Your task to perform on an android device: open the todoist app and create a task for the womer empowerment on 29th august 2023 @1 pm 
Image 0: 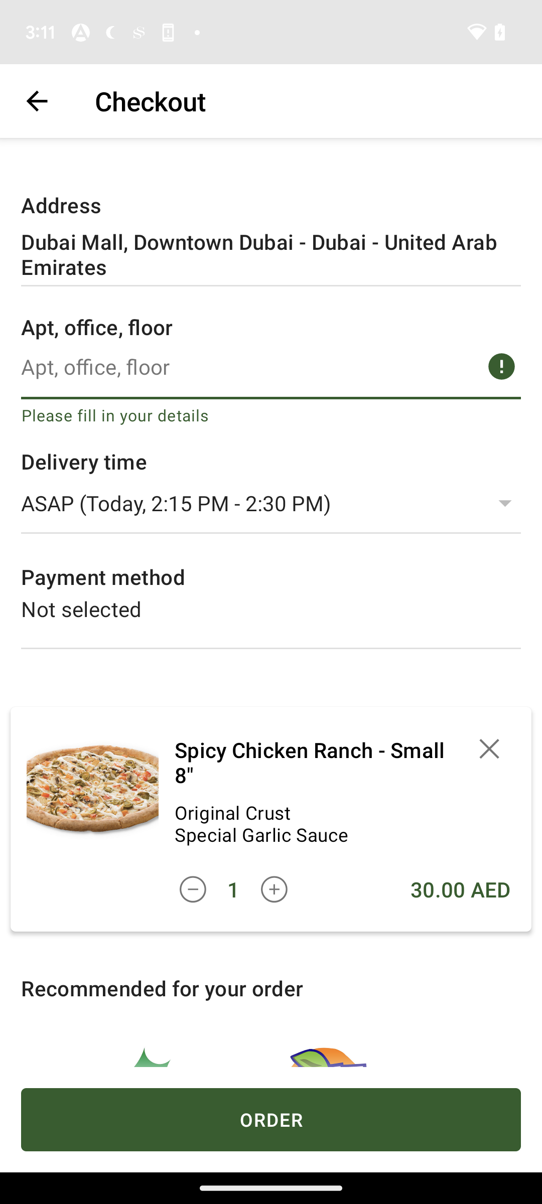
open todoist app 
Step 0: open app "Todoist"
Image 1: 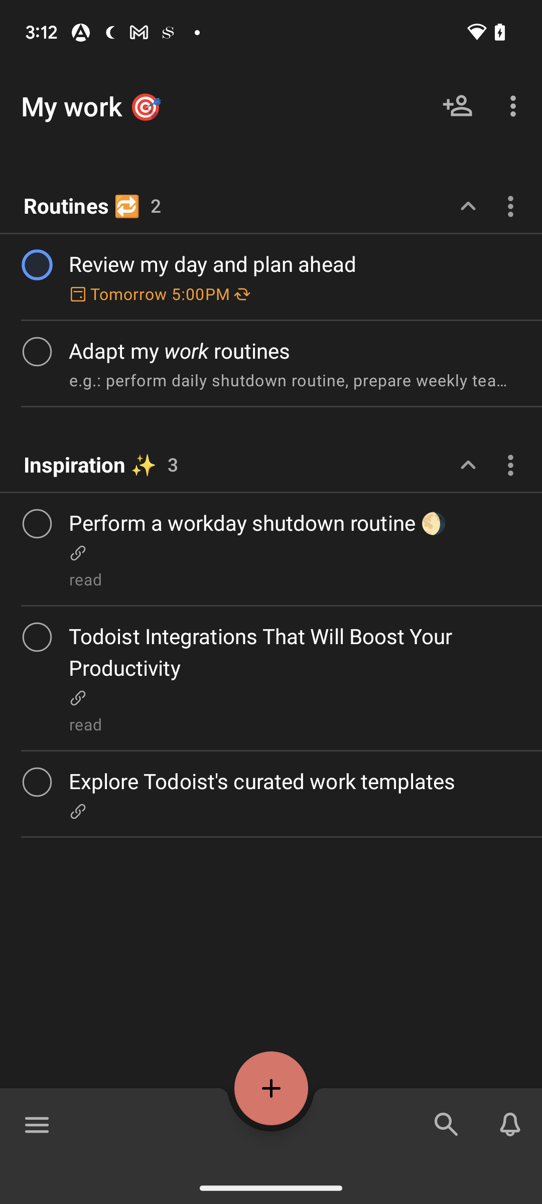
click on the plus button at the bottom of the screen 
Step 1: click (271, 1088)
Image 2: 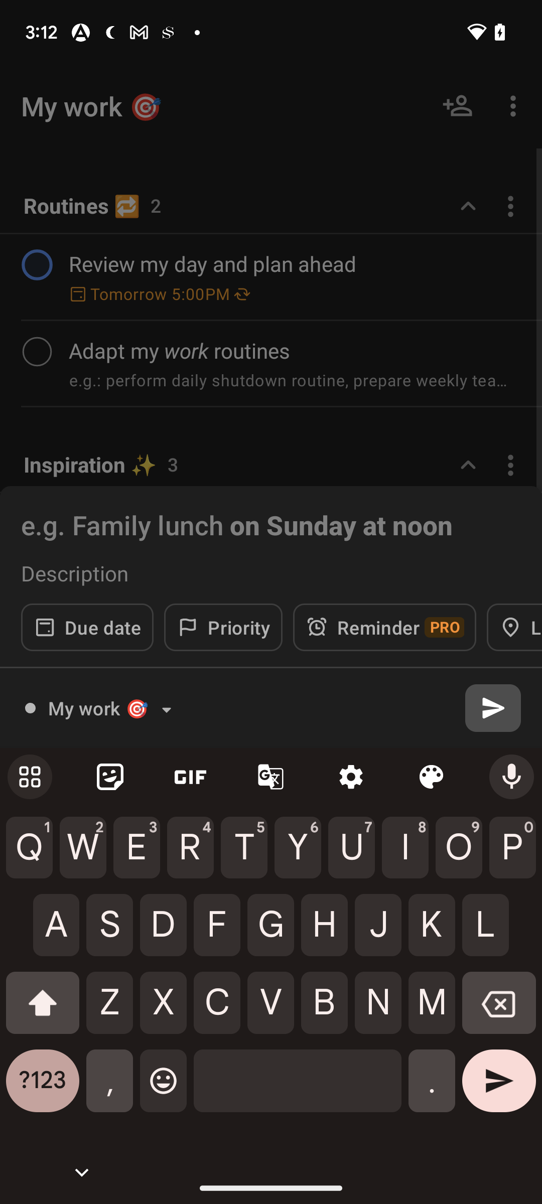
type women empowerment on 29th august 2023 
Step 2: type "women empowerment"
Image 3: 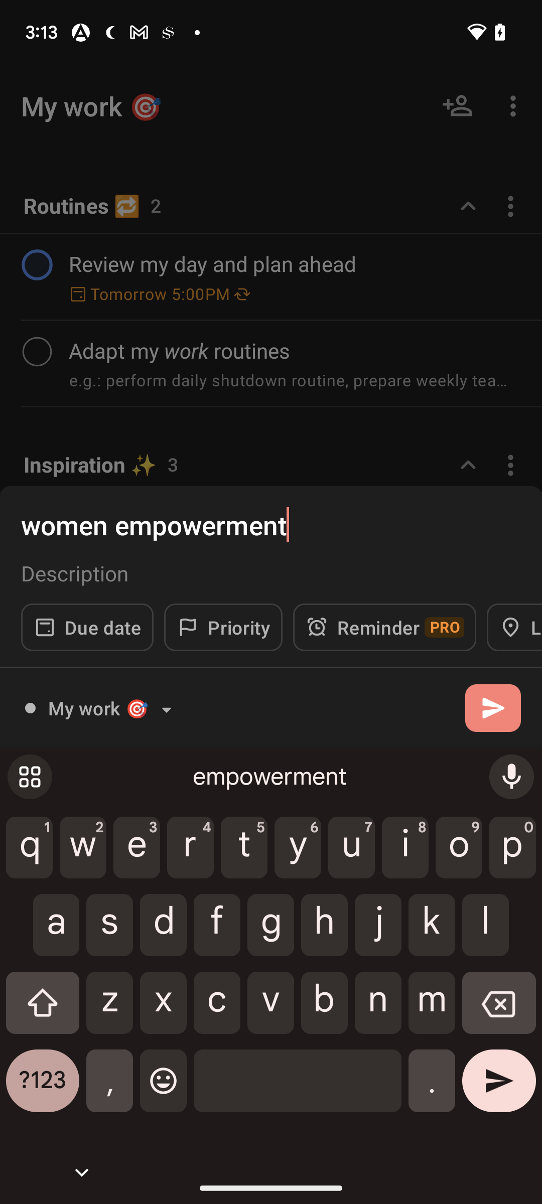
type women empowerment on 29th august 2023 
Step 3: type "women empowerment"
Image 4: 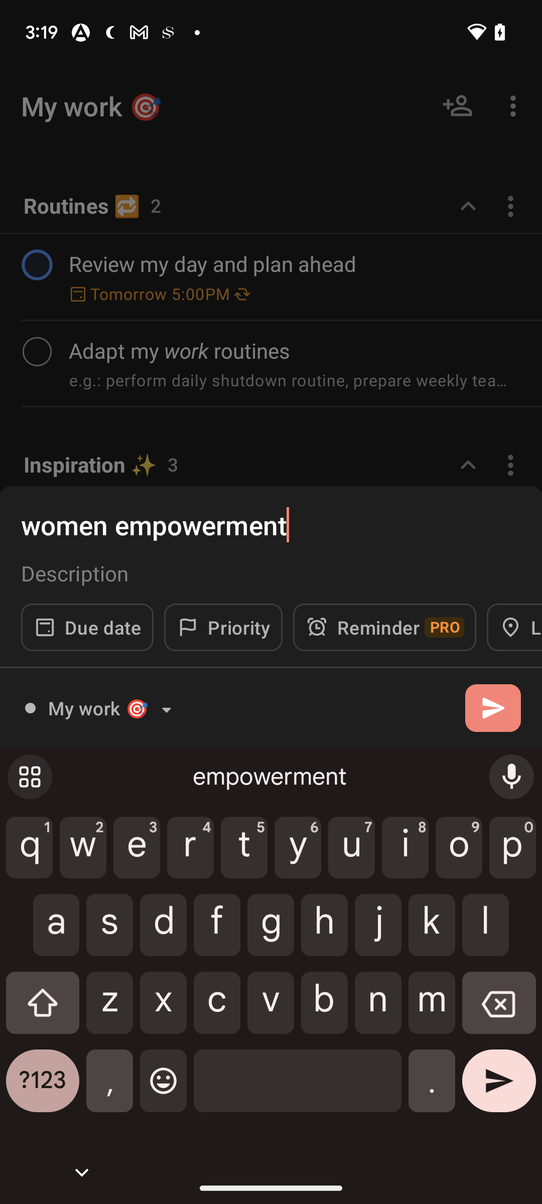
go to the date section 
Step 4: click (87, 627)
Image 5: 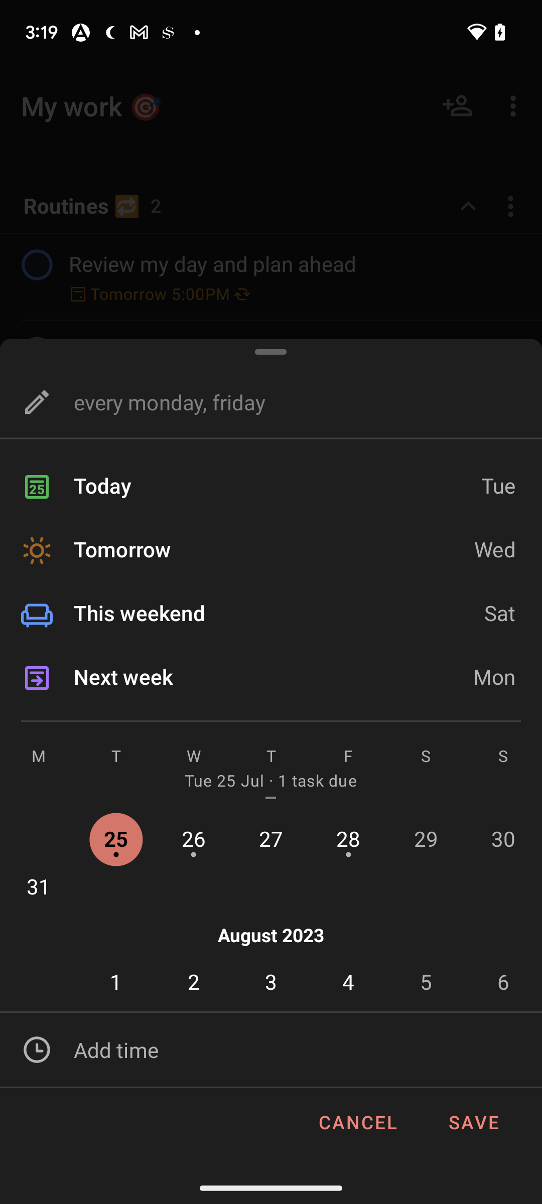
swipe up to view the calender 
Step 5: scroll down
Image 6: 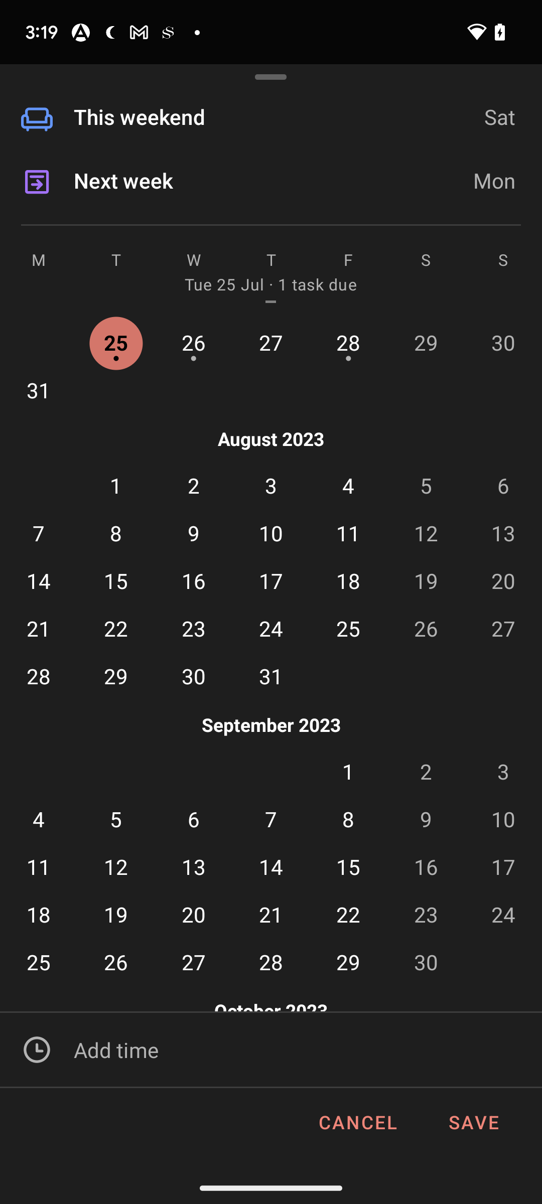
click on the save option at the bottom right corner of the screen 
Step 6: click (502, 1113)
Image 7: 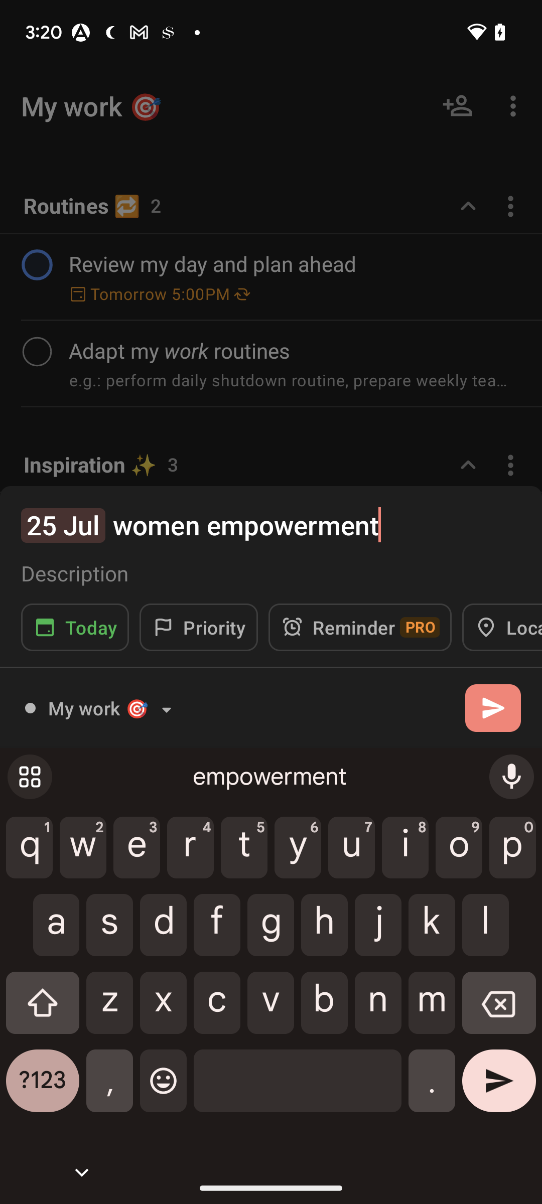
swipe right to left to view the time section
Step 7: scroll right
Image 8: 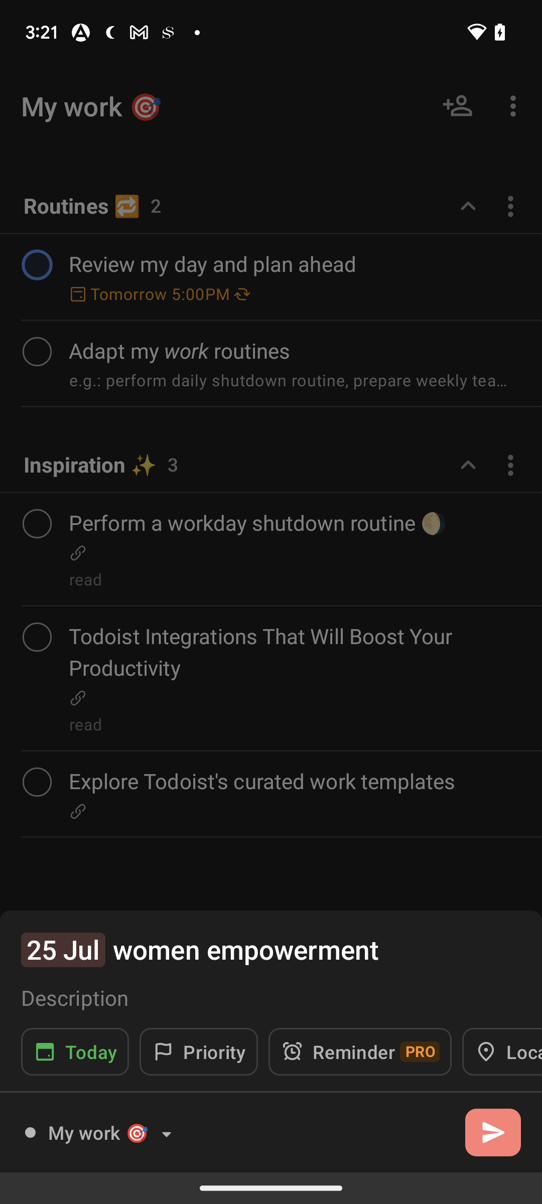
swipe right to left to view the time section
Step 8: scroll right
Image 11: 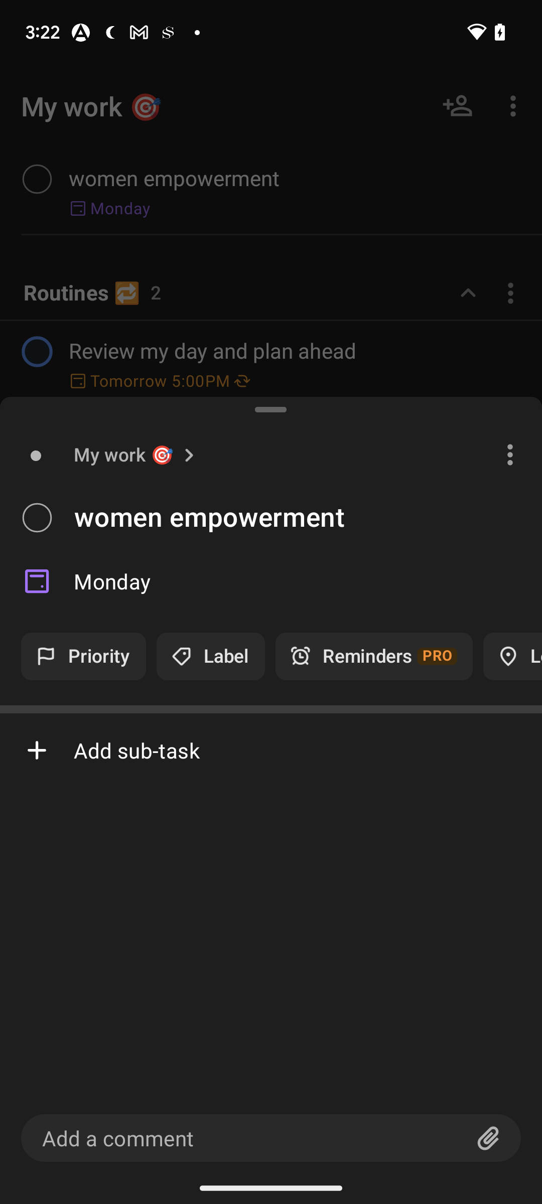
click on monday 
Step 11: click (112, 581)
Image 12: 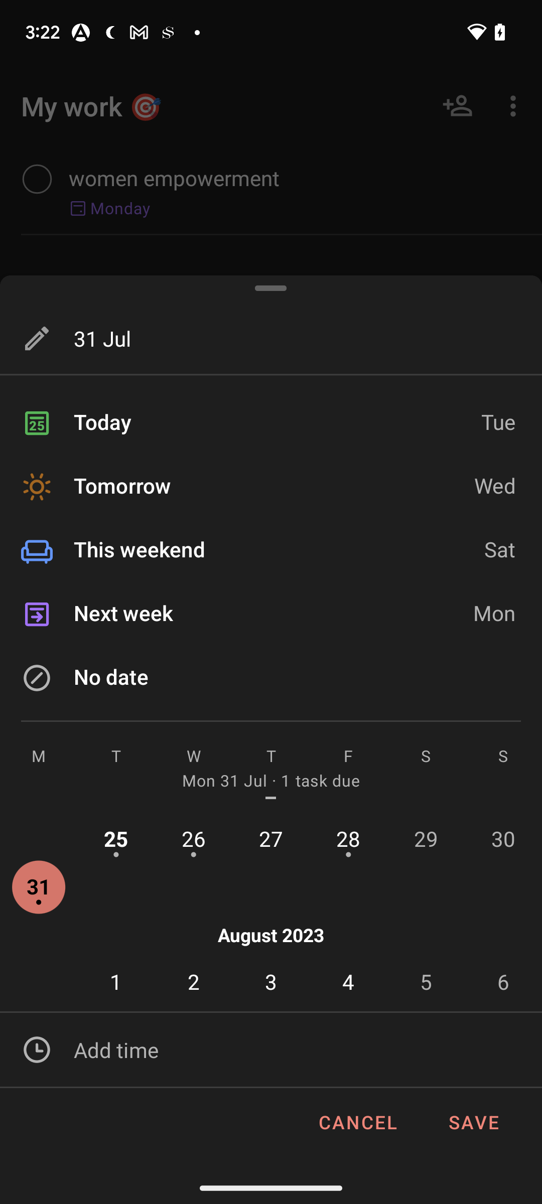
click on the add time button at the bottom left corner of the screen
Step 12: click (39, 1037)
Image 13: 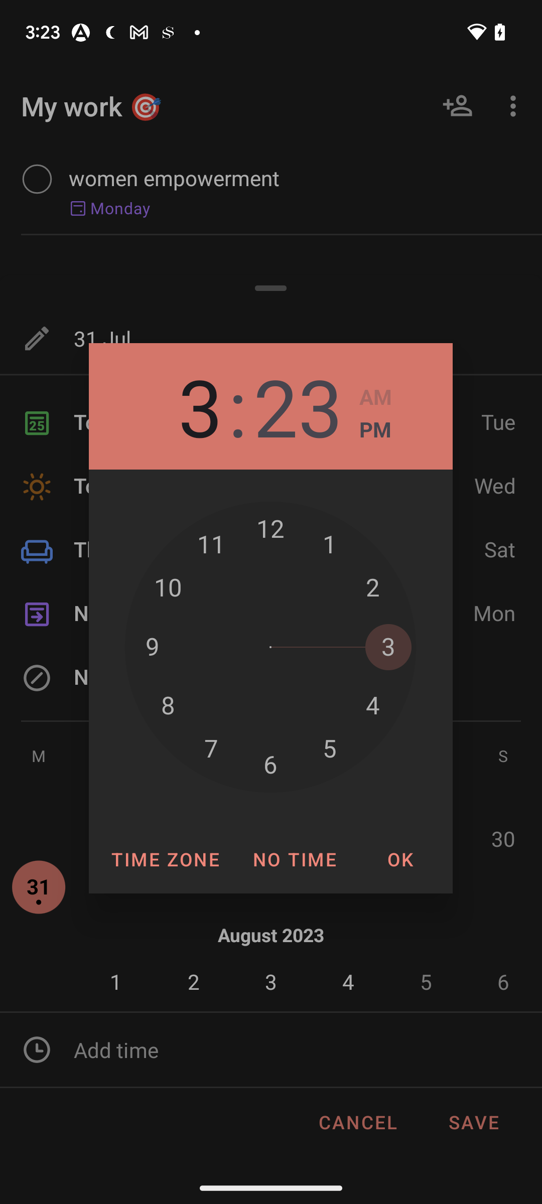
click on ok button
Step 13: click (399, 859)
Image 14: 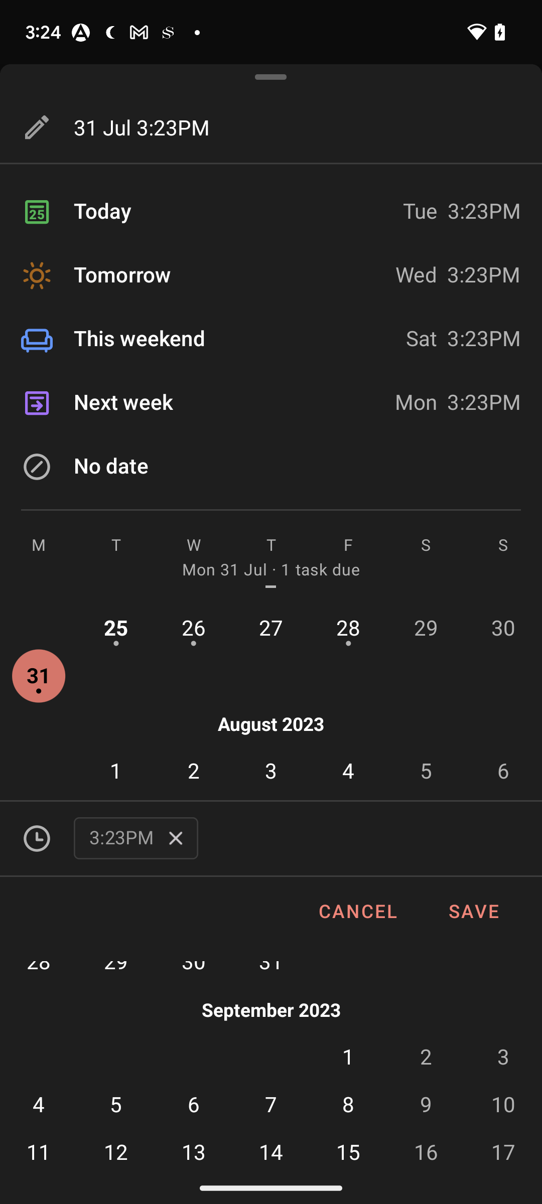
click on ok button
Step 14: wait
Image 15: 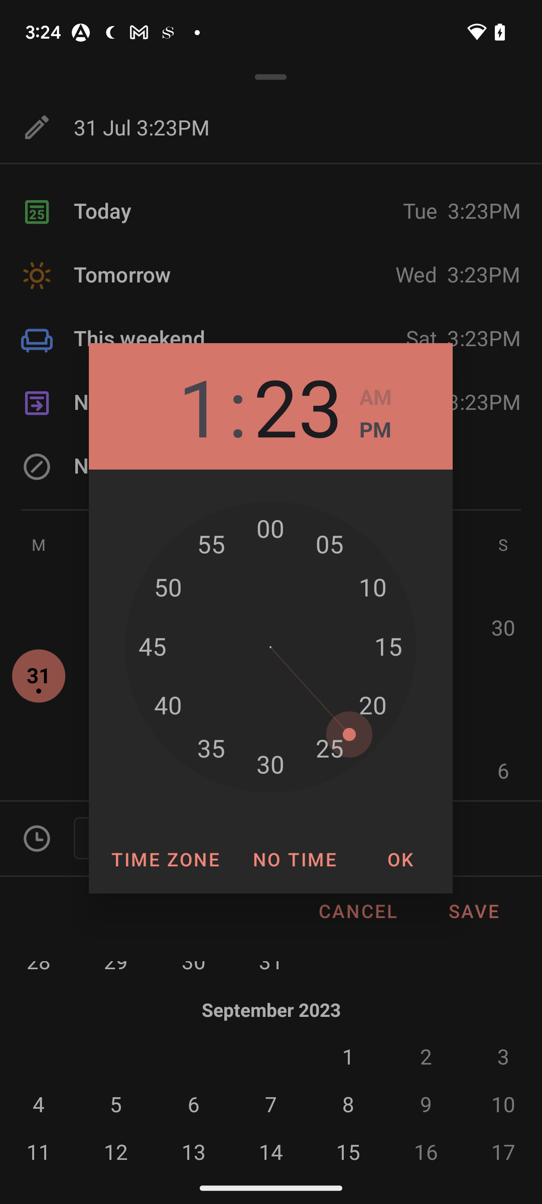
set minutes as 00
Step 15: click (270, 528)
Image 16: 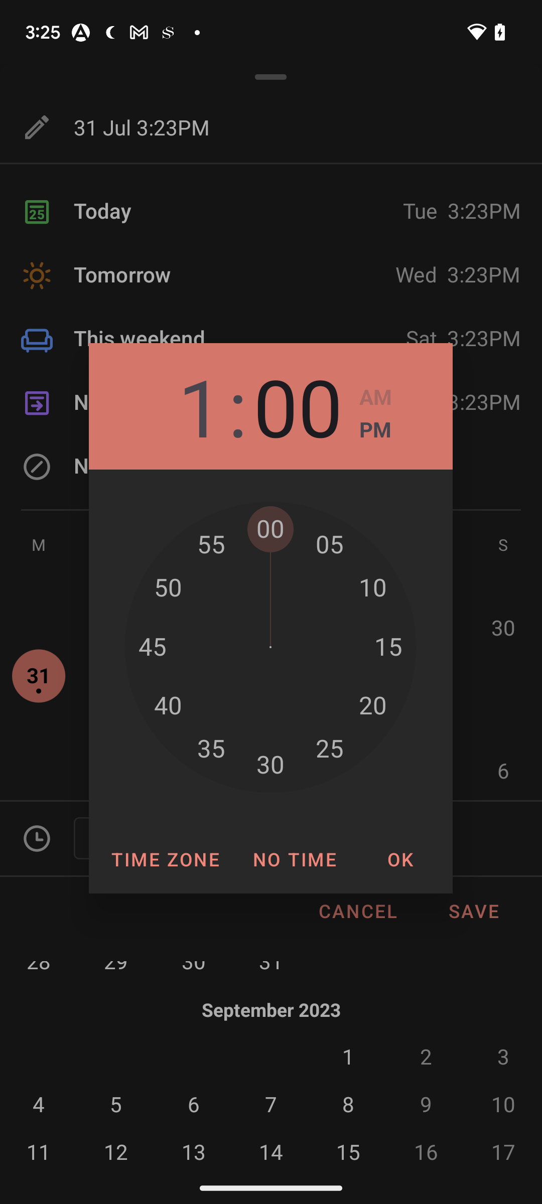
click on the ok button 
Step 16: click (399, 859)
Image 17: 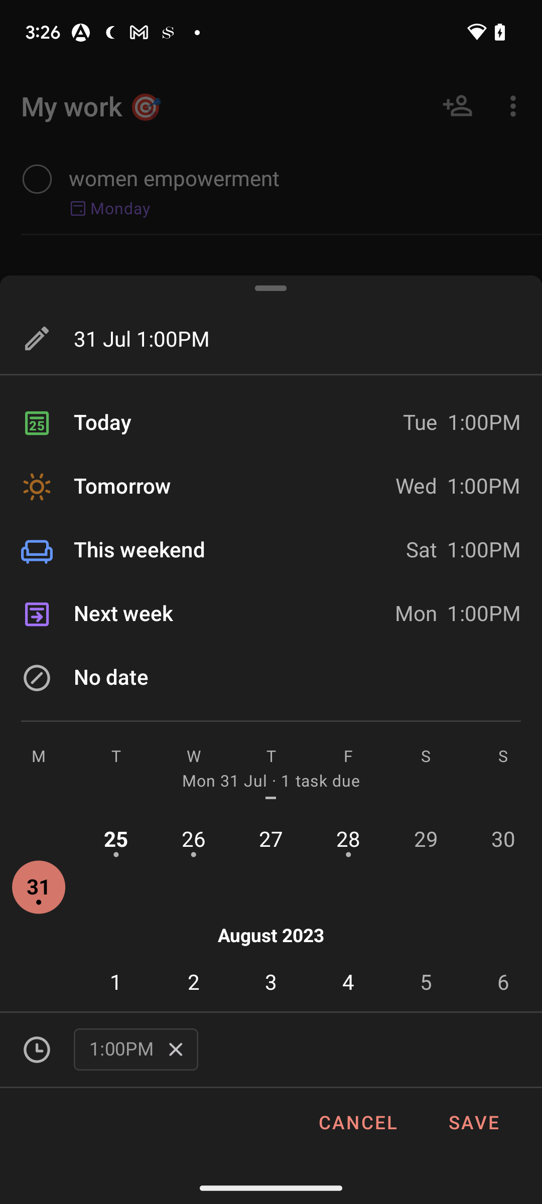
click on save option at the bottom right corner of the screen
Step 17: click (502, 1132)
Image 18: 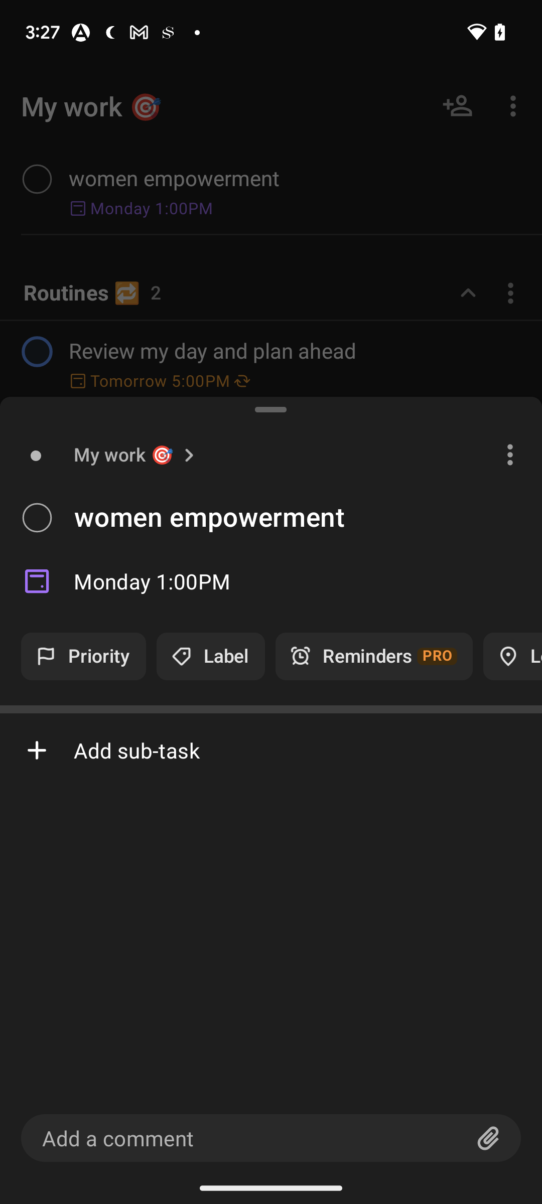
click on save option at the bottom right corner of the screen
Step 18: wait